Your task to perform on an android device: Go to the Notebook app & Delete the Note My Places
Image 0: 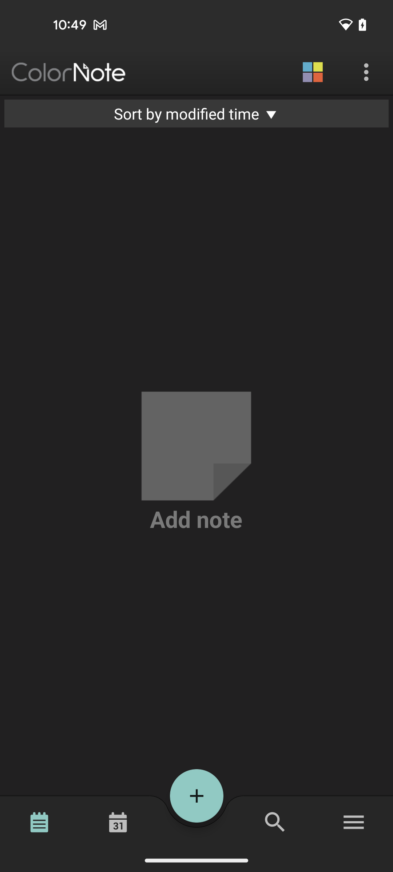
open the Notebook app
Step 0: open app "Notebook"
Image 1: 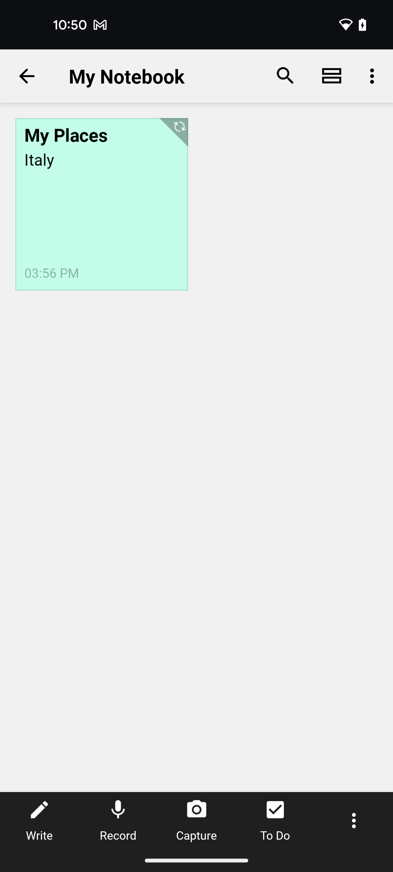
click to open the note My Places
Step 1: click (102, 204)
Image 2: 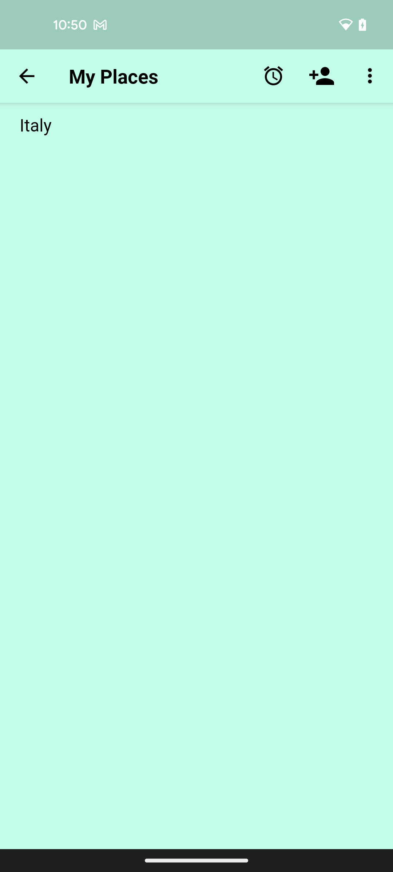
click on three dots at the top right corner of the screen
Step 2: click (370, 76)
Image 3: 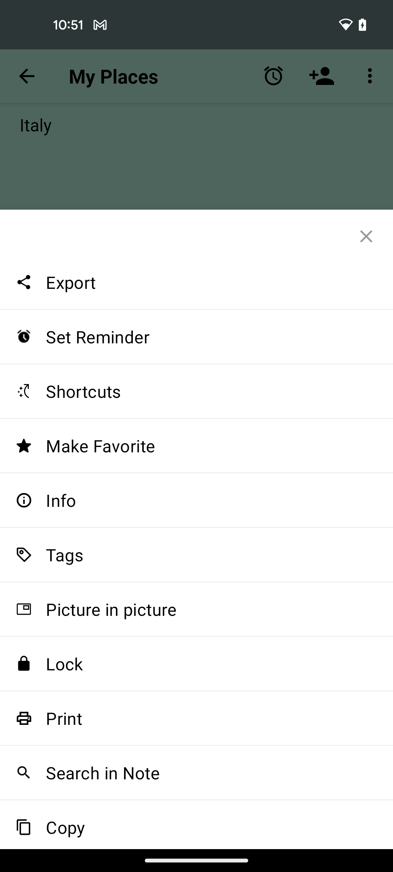
scroll down to view more option
Step 3: scroll down
Image 4: 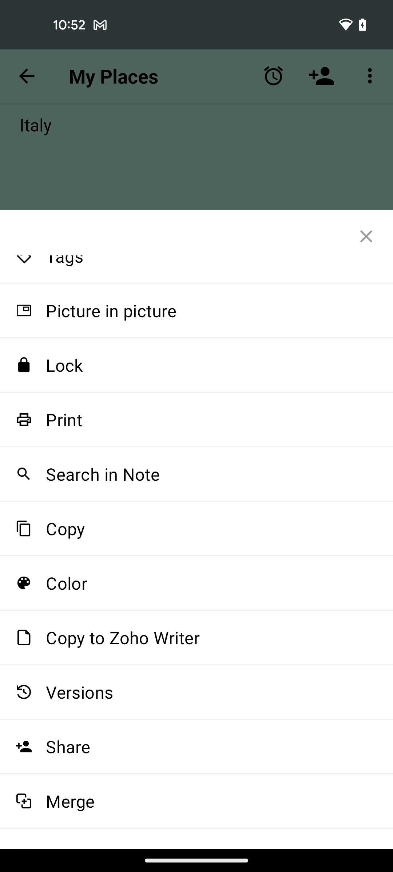
scroll down to view more option
Step 4: scroll down
Image 5: 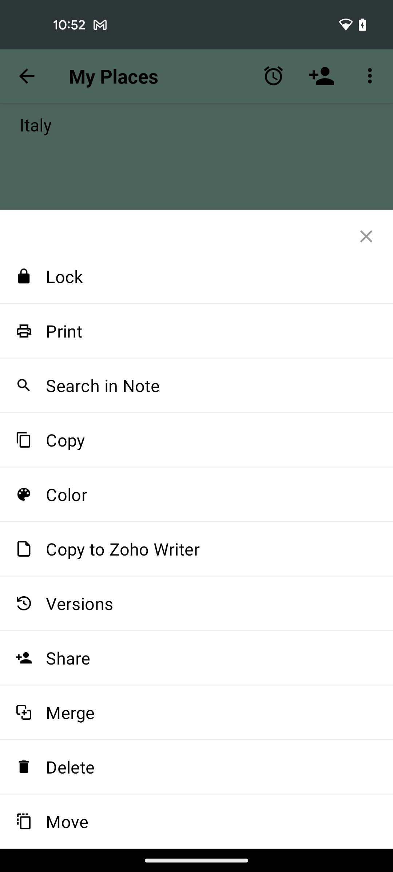
select the Delete option
Step 5: click (212, 767)